Your task to perform on an android device: I want to convert 400 CAD to GBP as i am having 400 hard CAD but it is no use for me as i am at my home location i.e Dundee , Convert 400 CAD to GBP in the Currency app .
Image 0: 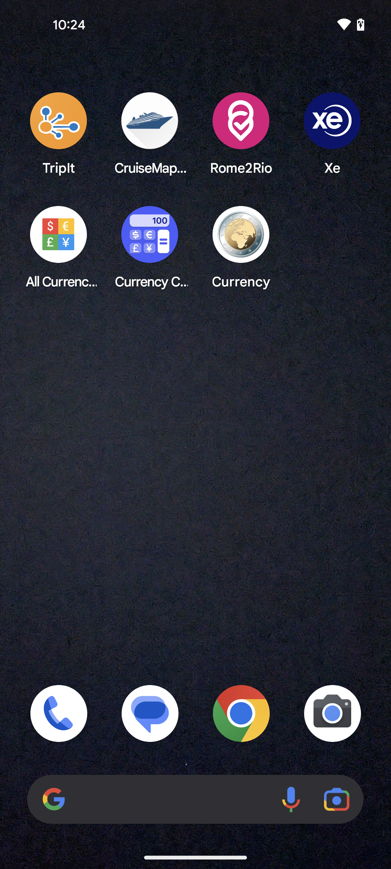
Open the Currency app
Step 0: open app "Currency"
Image 1: 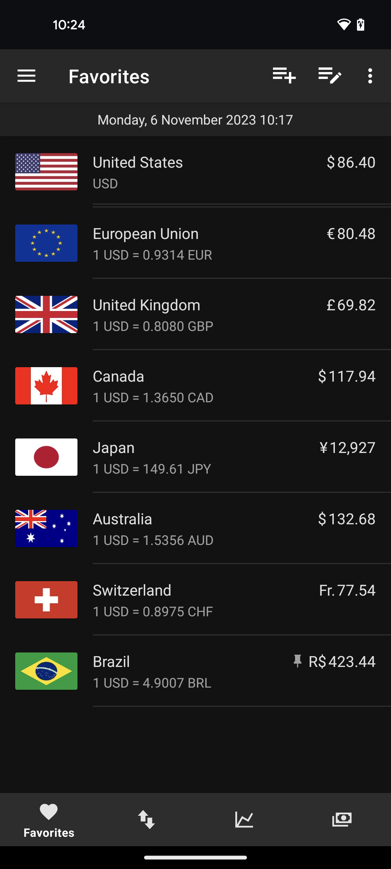
Go to the converter tab
Step 1: click (147, 819)
Image 2: 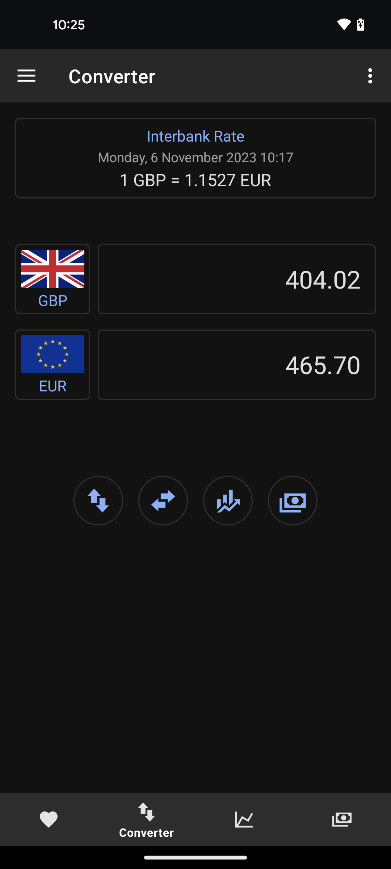
Click on the EUR flag
Step 2: click (54, 352)
Image 3: 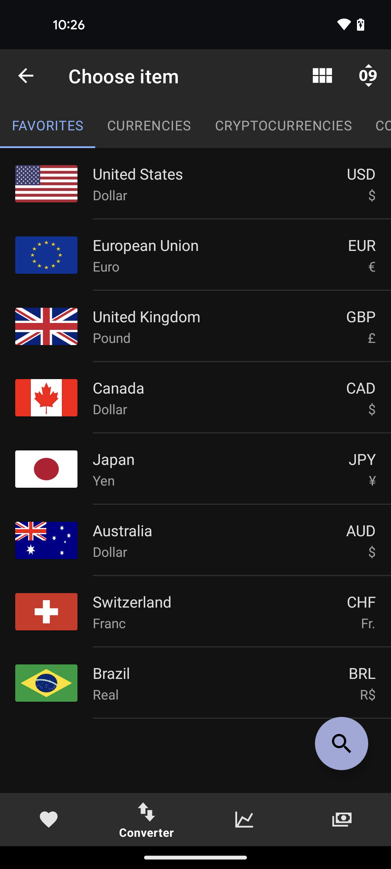
Select the Canada CAD
Step 3: click (212, 387)
Image 4: 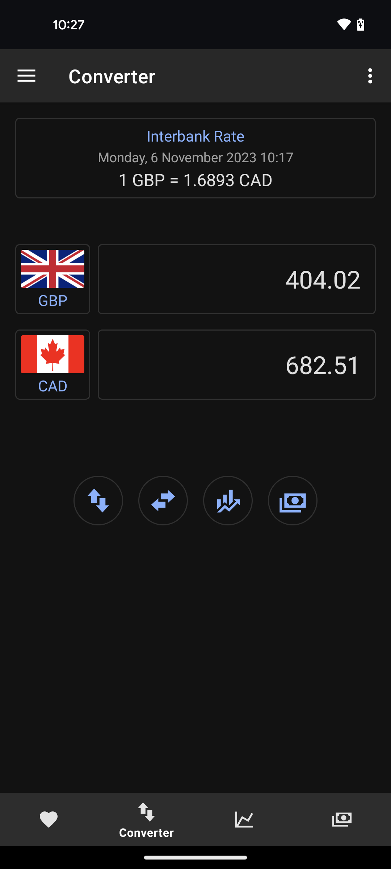
Click on the quantity input bar
Step 4: click (237, 365)
Image 5: 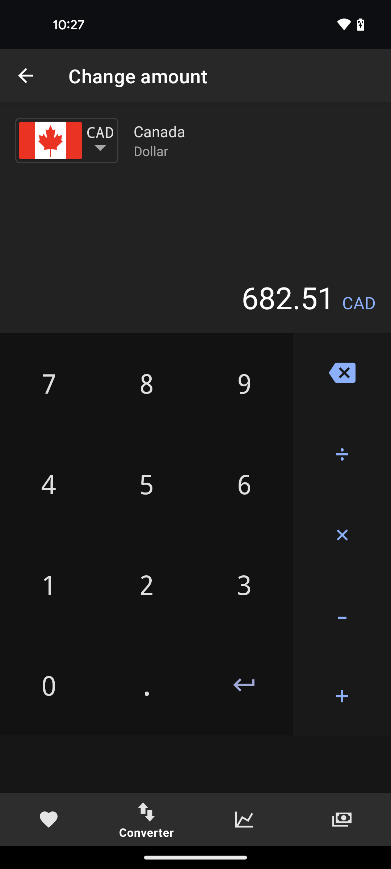
Click on the 4 
Step 5: click (50, 484)
Image 6: 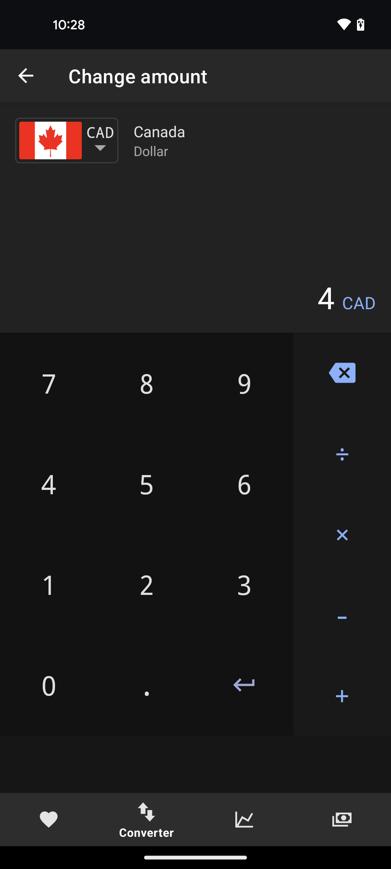
Click on the 0 for two times
Step 6: click (45, 691)
Image 7: 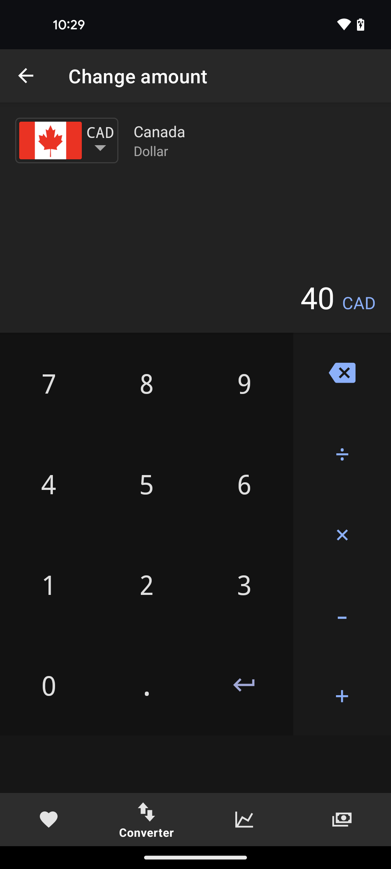
Click on the 0 for two times
Step 7: click (46, 691)
Image 8: 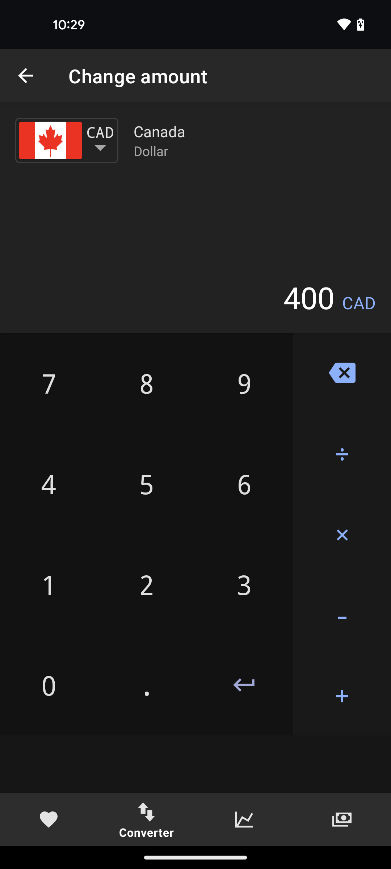
Get back to the previous page of the app
Step 8: press back button
Image 9: 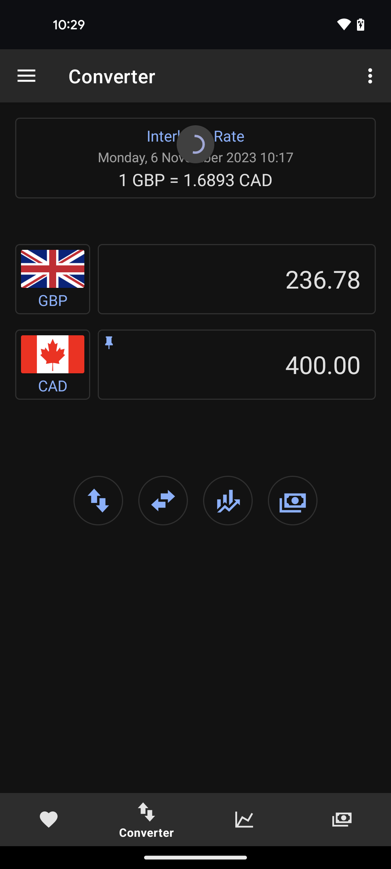
Get back to the previous page of the app
Step 9: wait